Your task to perform on an android device: Share my report with my friend Rick Weinstein to his mail id rick.weinstein@dayrep.com
Image 0: 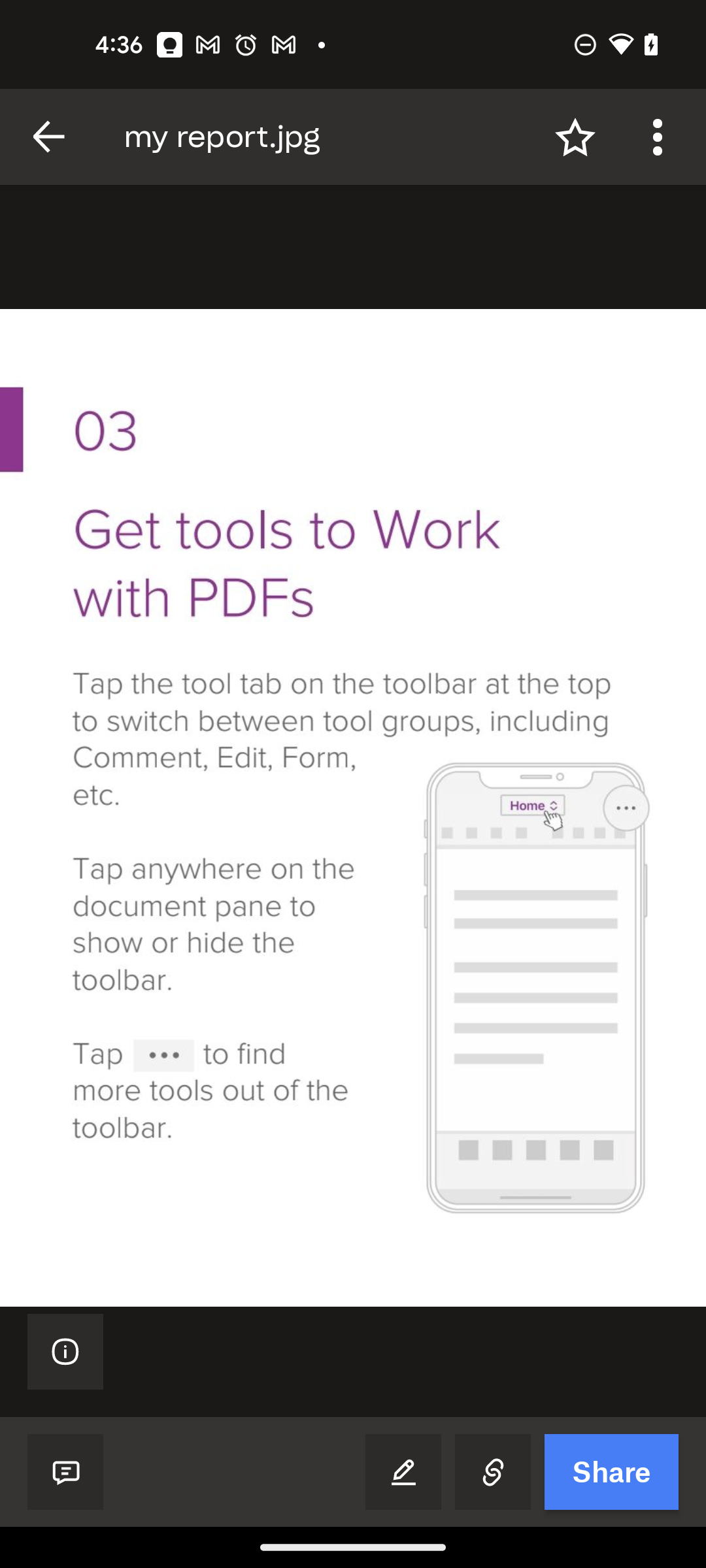
Click on the Share button at the bottom right of the screen
Step 0: click (611, 1471)
Image 1: 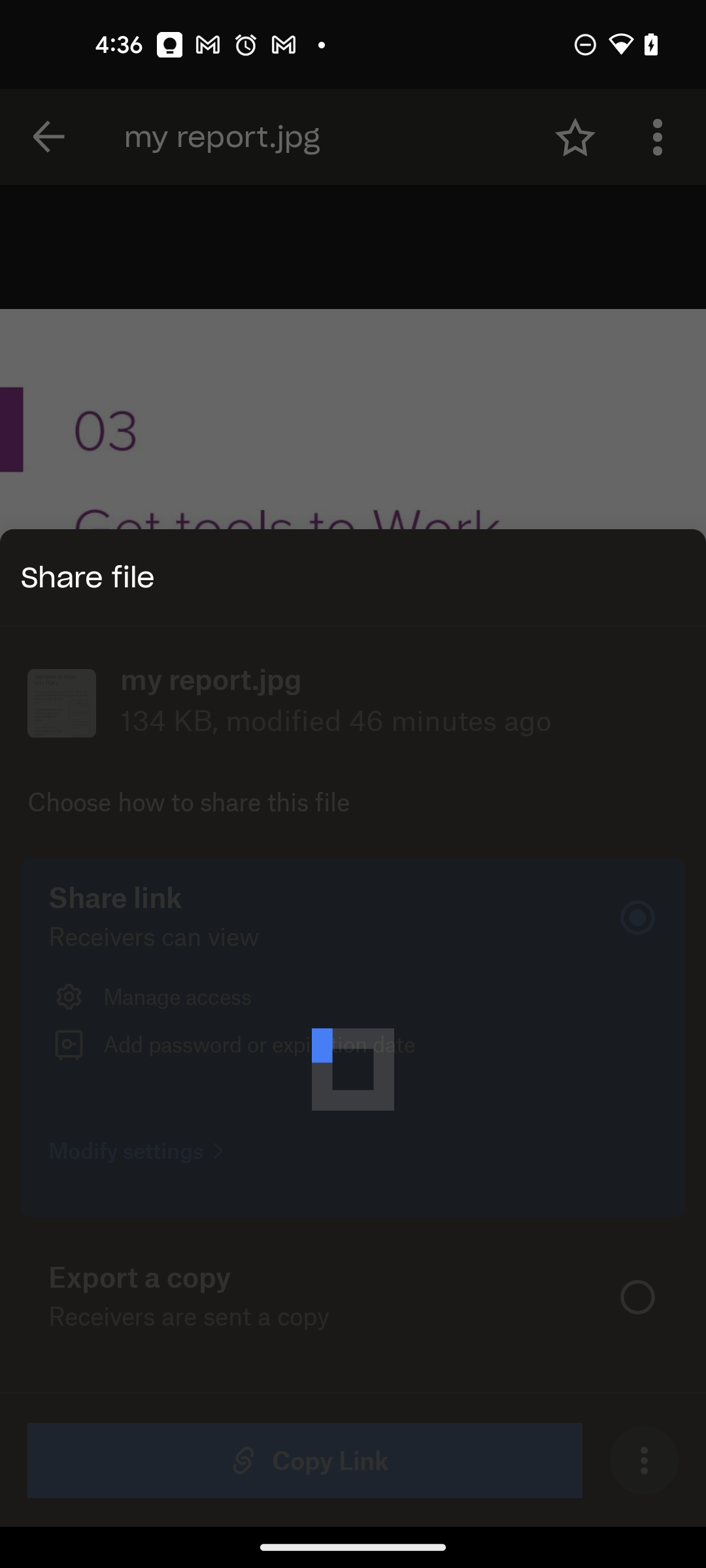
Click on the Share button at the bottom right of the screen
Step 1: wait
Image 2: 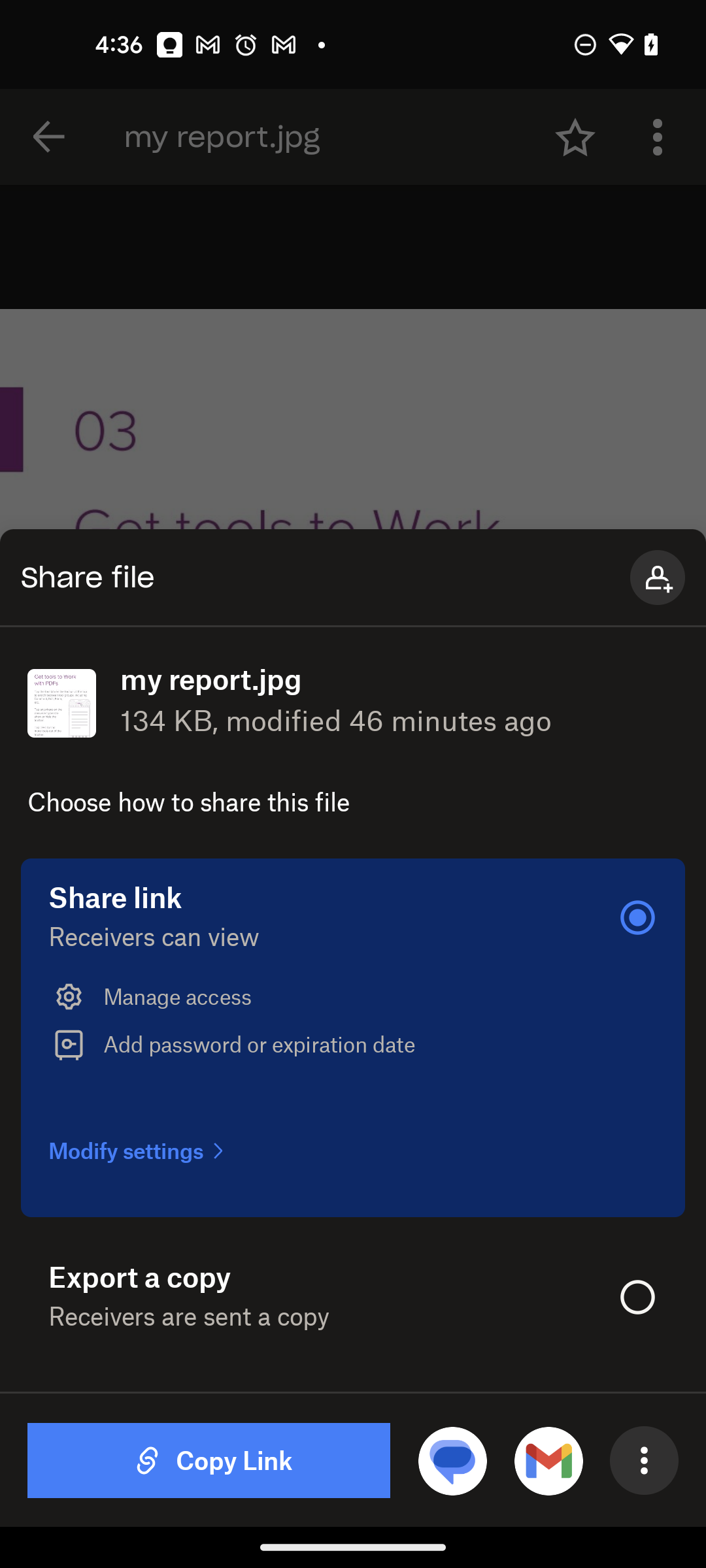
Click on the gmail at the bottom right of the screen
Step 2: click (548, 1461)
Image 3: 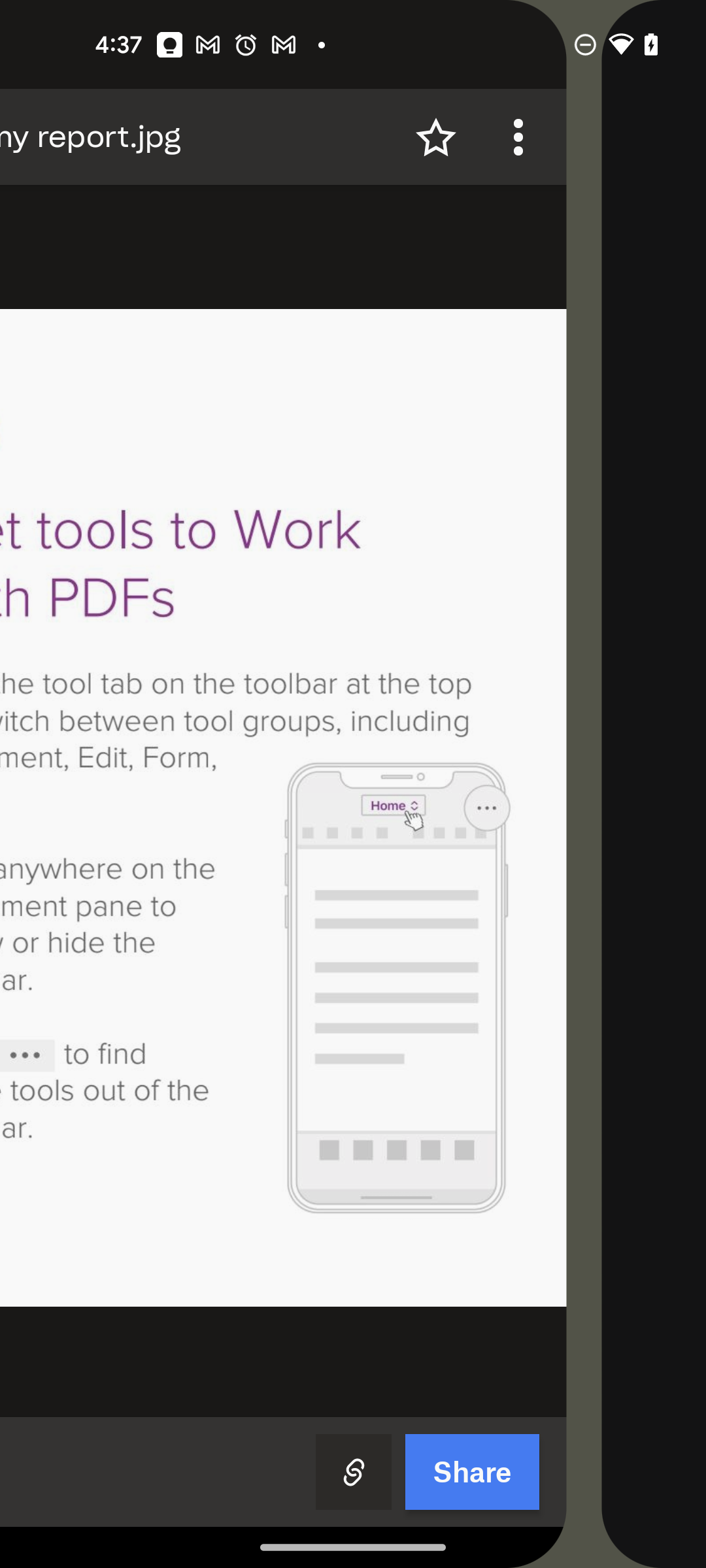
Click on the gmail at the bottom right of the screen
Step 3: wait
Image 4: 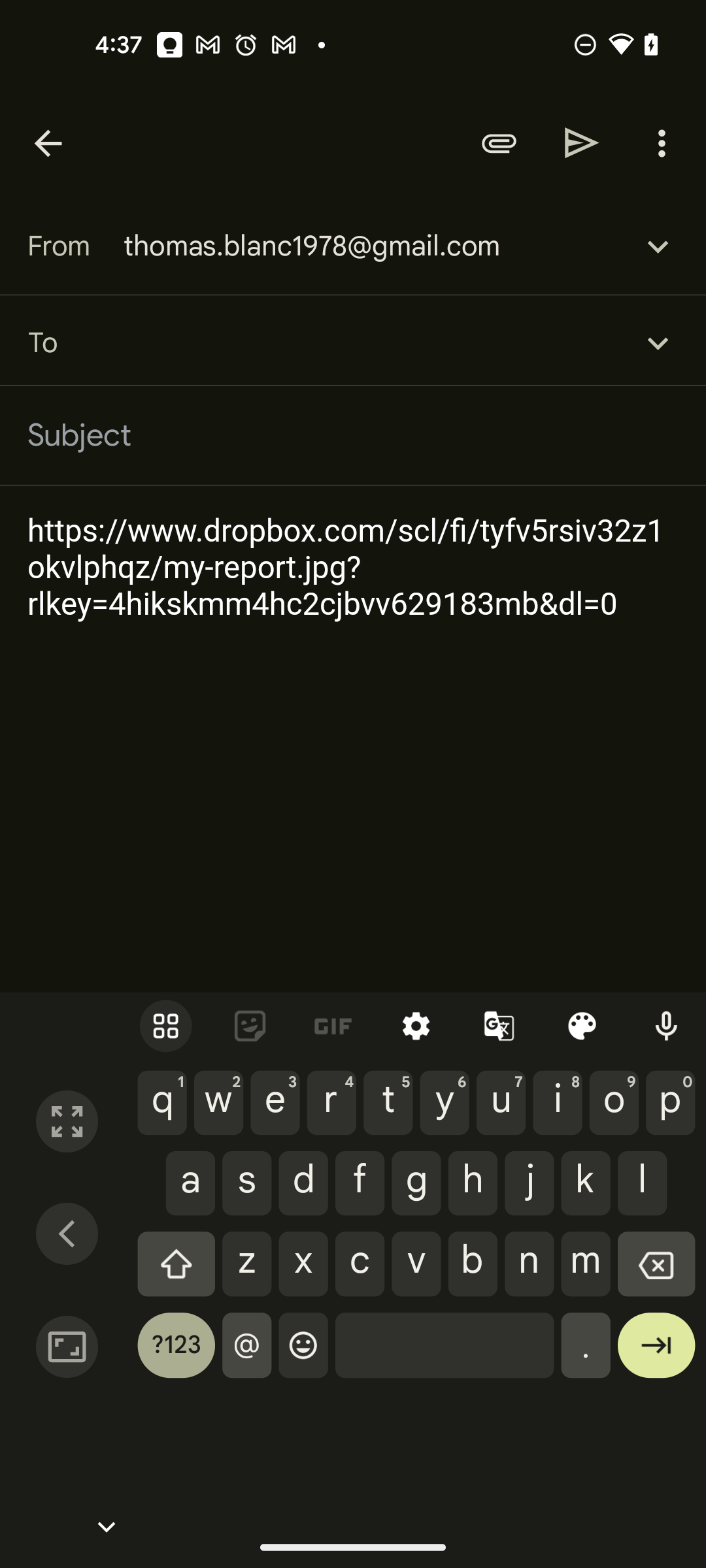
Click on the to text field
Step 4: click (373, 343)
Image 5: 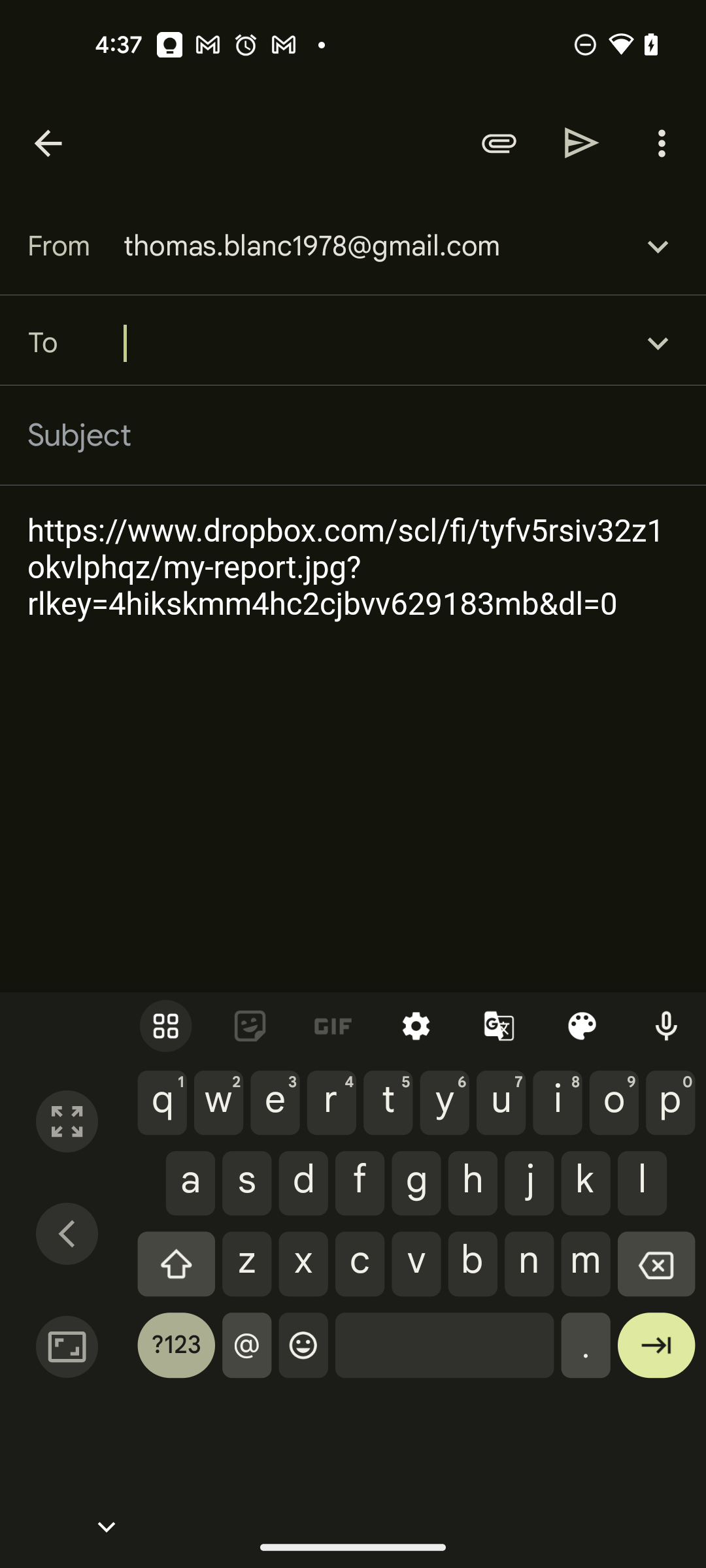
Type rick.weinstein@dayrep.com
Step 5: type "rick.weinstein@dayrep.com"
Image 6: 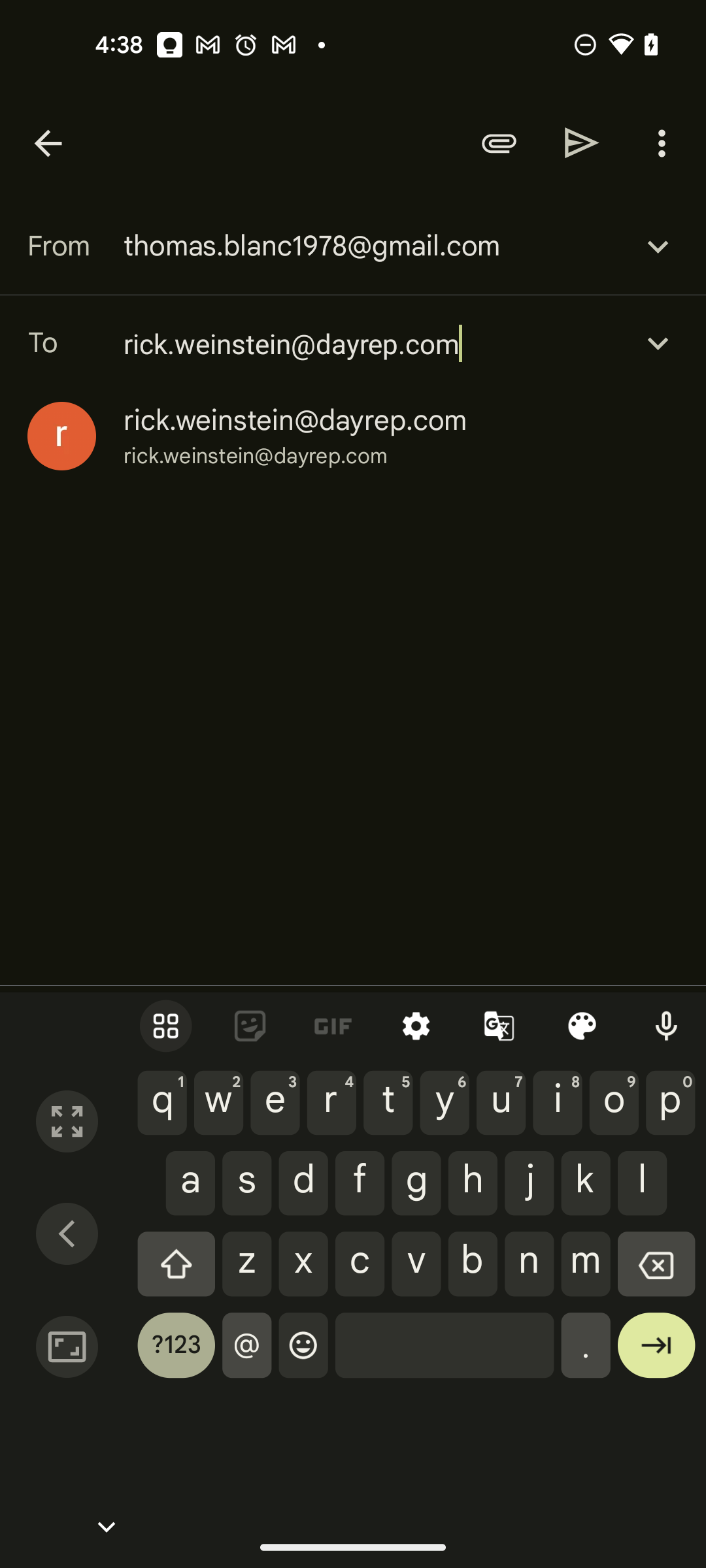
Click on the suggested search result
Step 6: click (295, 420)
Image 7: 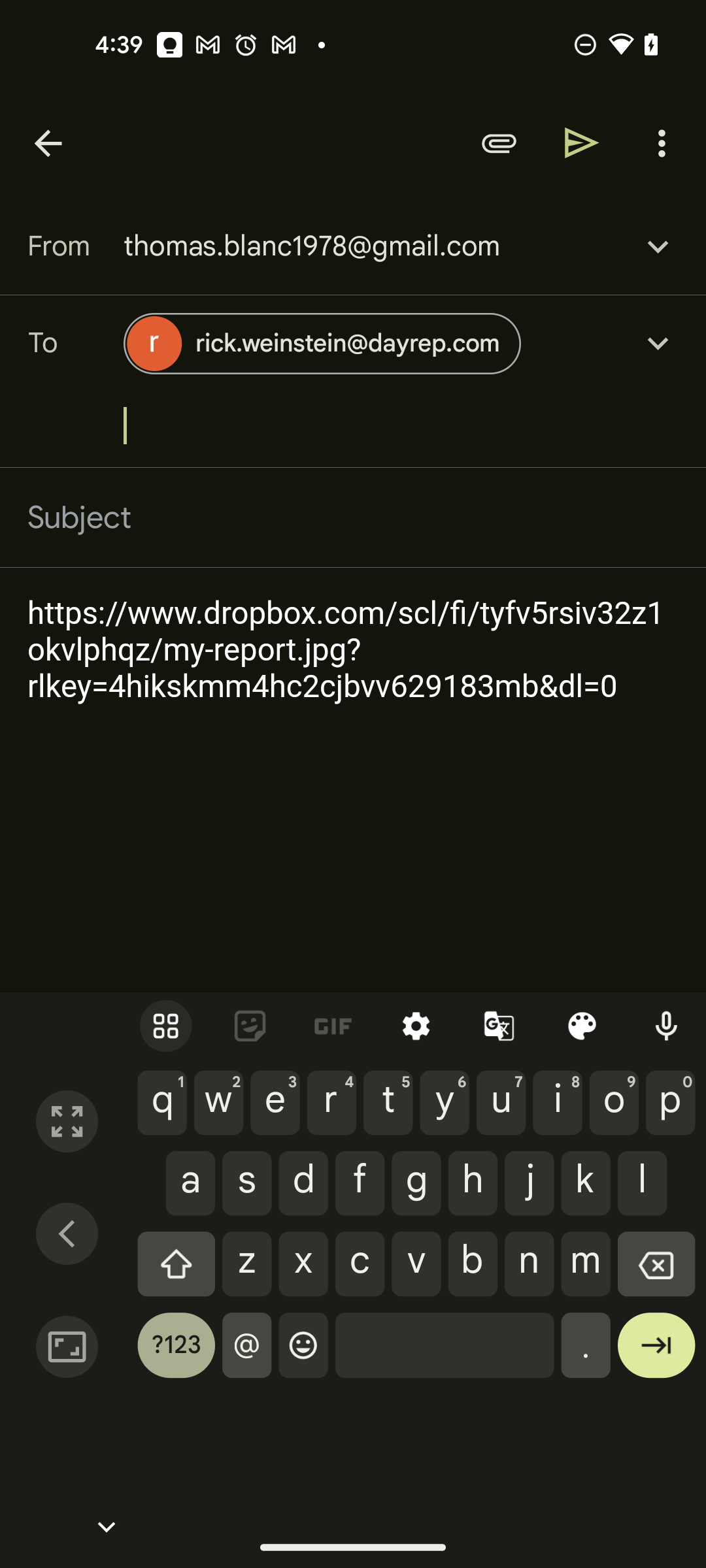
Click on the send button at the top right of the screen
Step 7: click (582, 142)